Your task to perform on an android device: Find out the phone build number in settings app
Image 1: 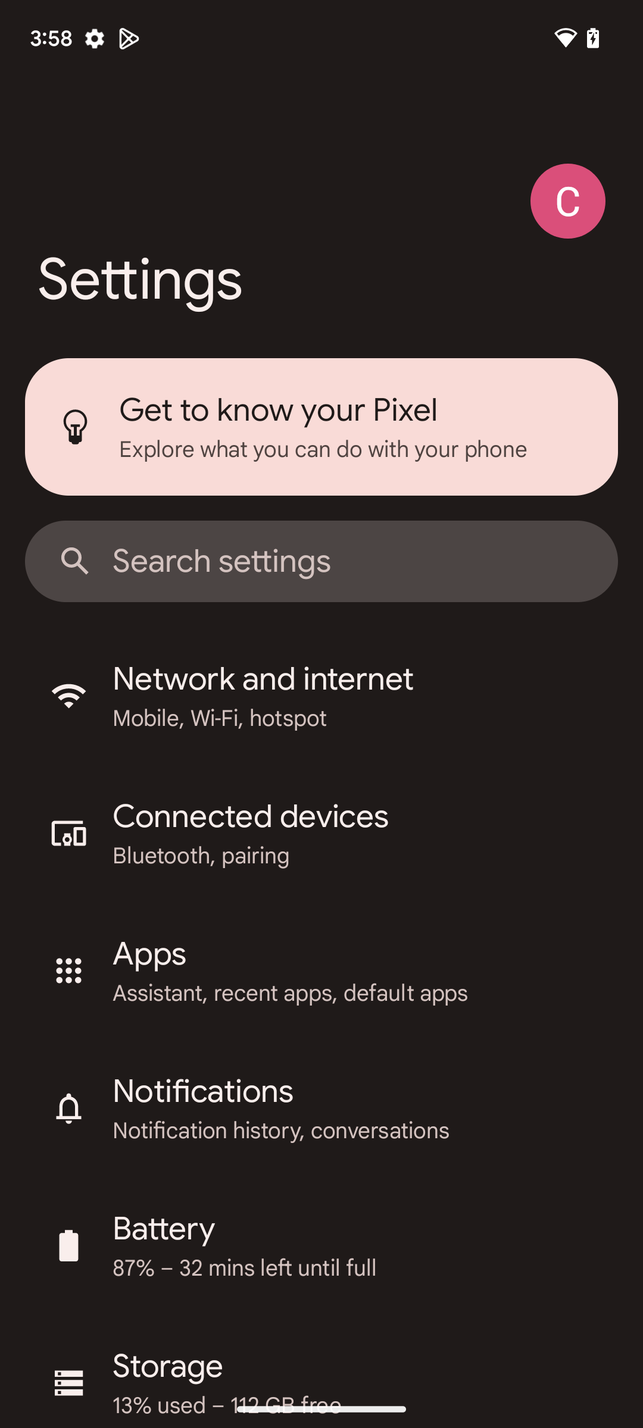
swipe up to view about phone settings
Step 1: scroll down
Image 2: 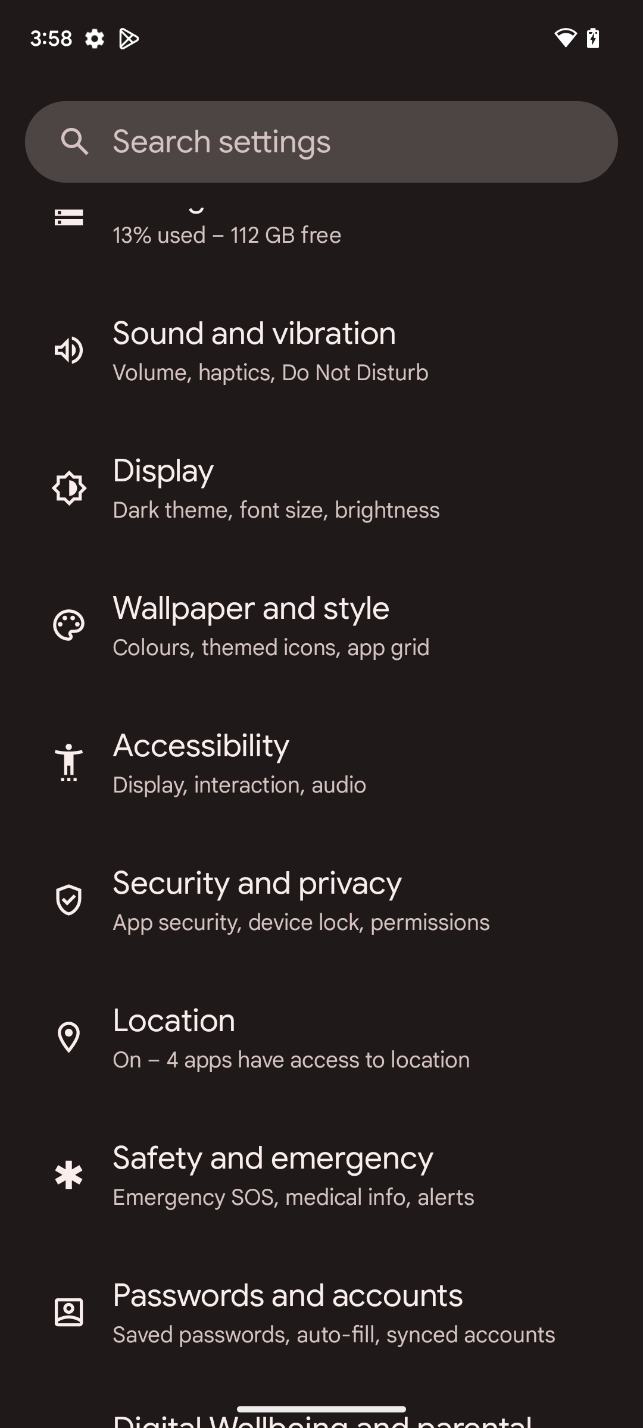
swipe up to view about phone settings
Step 2: scroll down
Image 3: 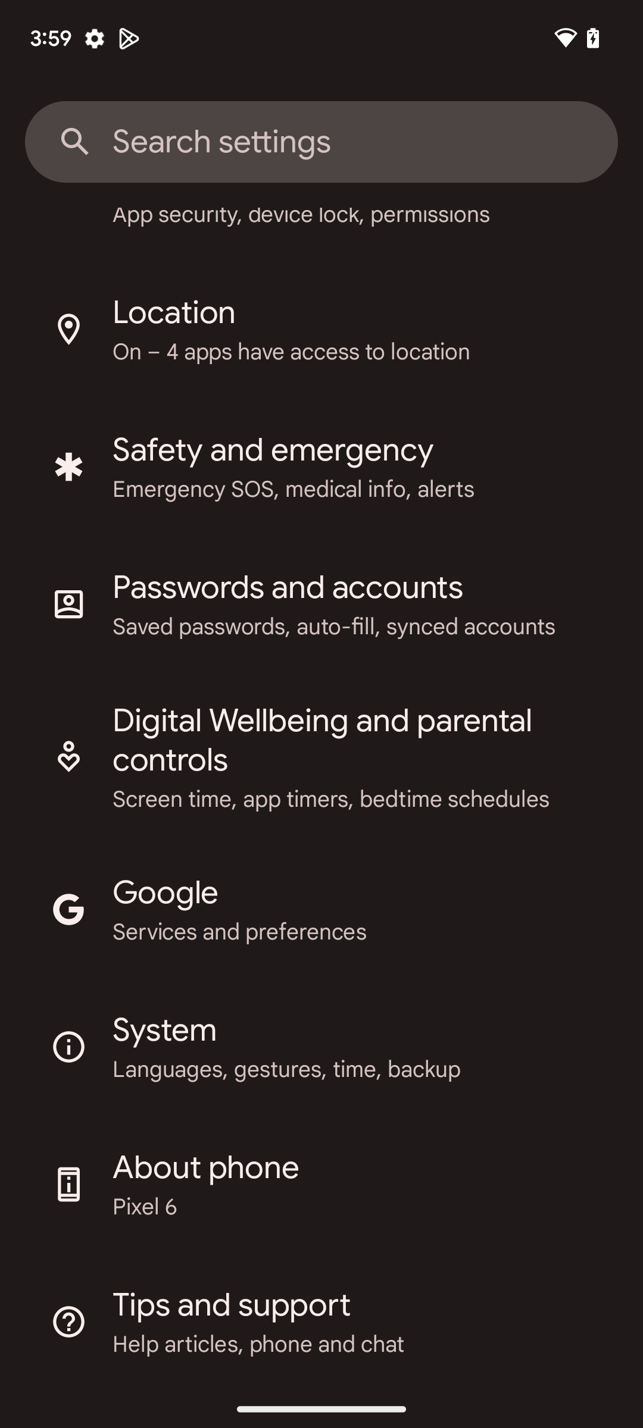
click on the about phone option
Step 3: click (365, 1183)
Image 4: 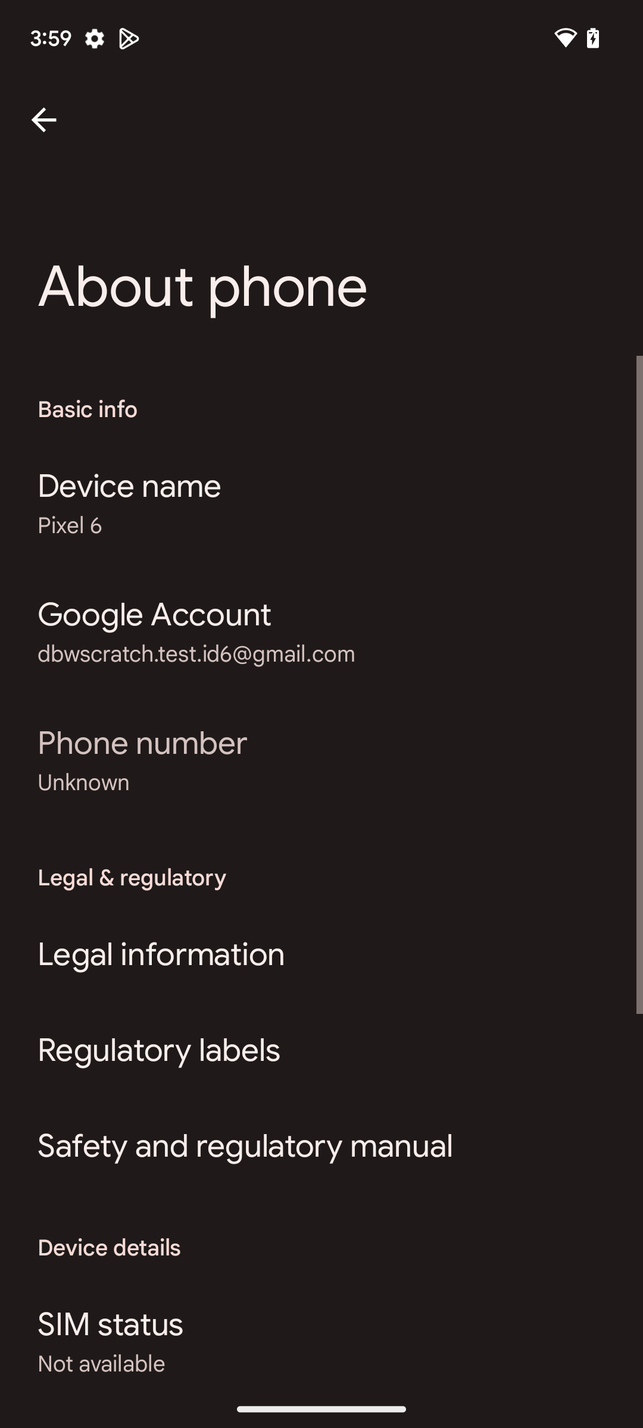
swipe up to view phone build number
Step 4: scroll down
Image 5: 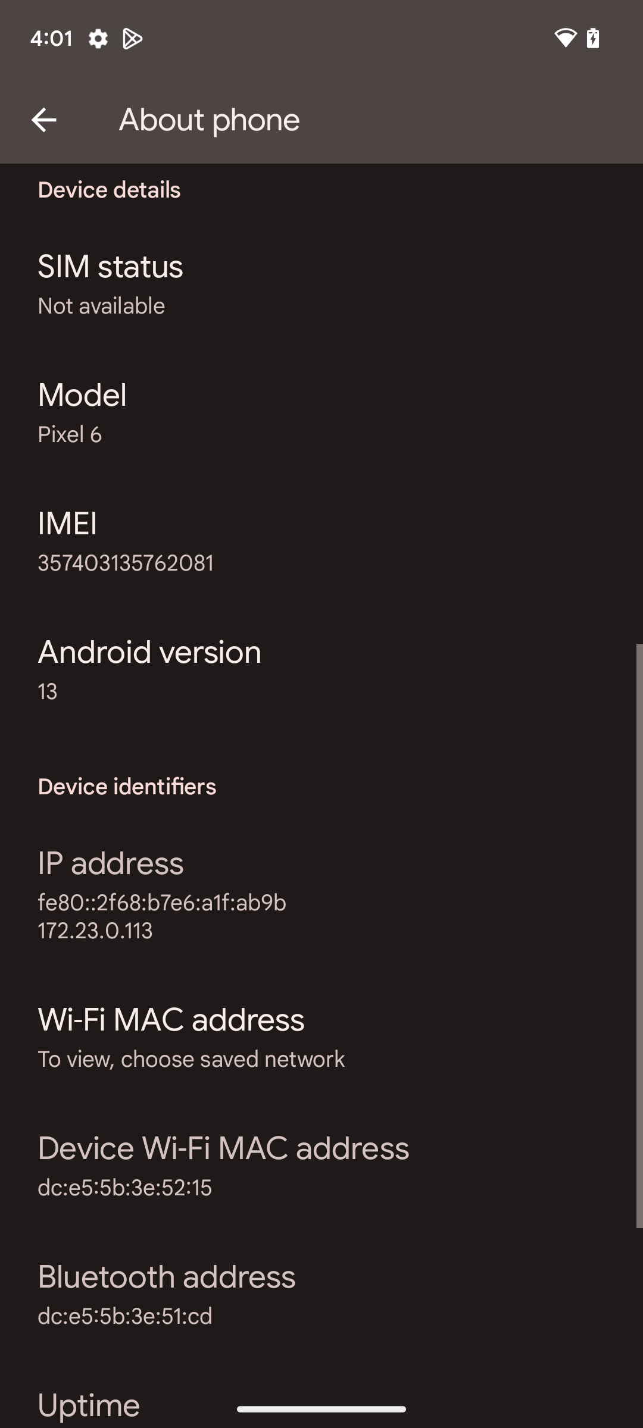
swipe up to view phone build number
Step 5: scroll down